Your task to perform on an android device: In the Urban Outfitters app, I'd like to read customer reviews before making an informed judgment on the Nike Packable Belted Cargo Short quality.
Image 0: 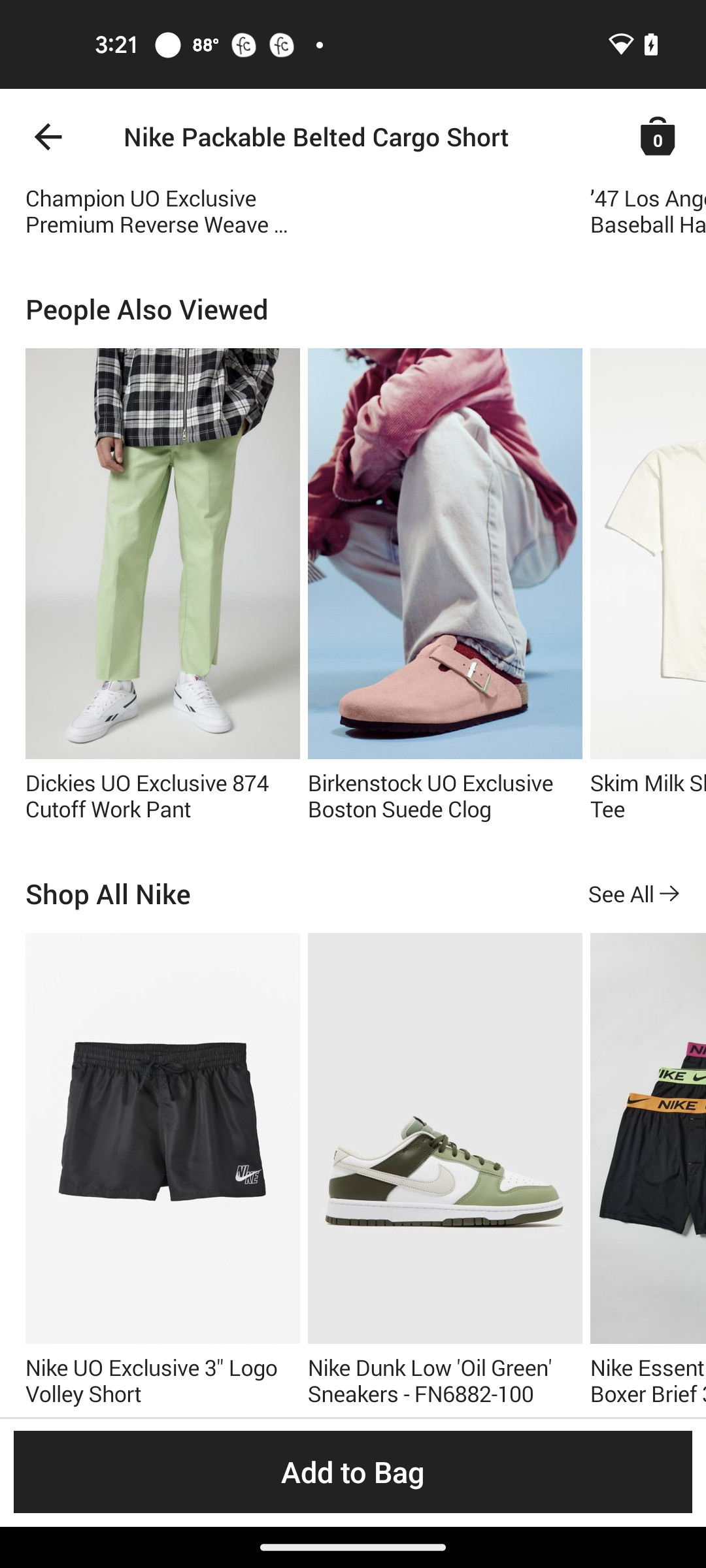
Swipe down to view the reviews
Step 0: scroll up
Image 1: 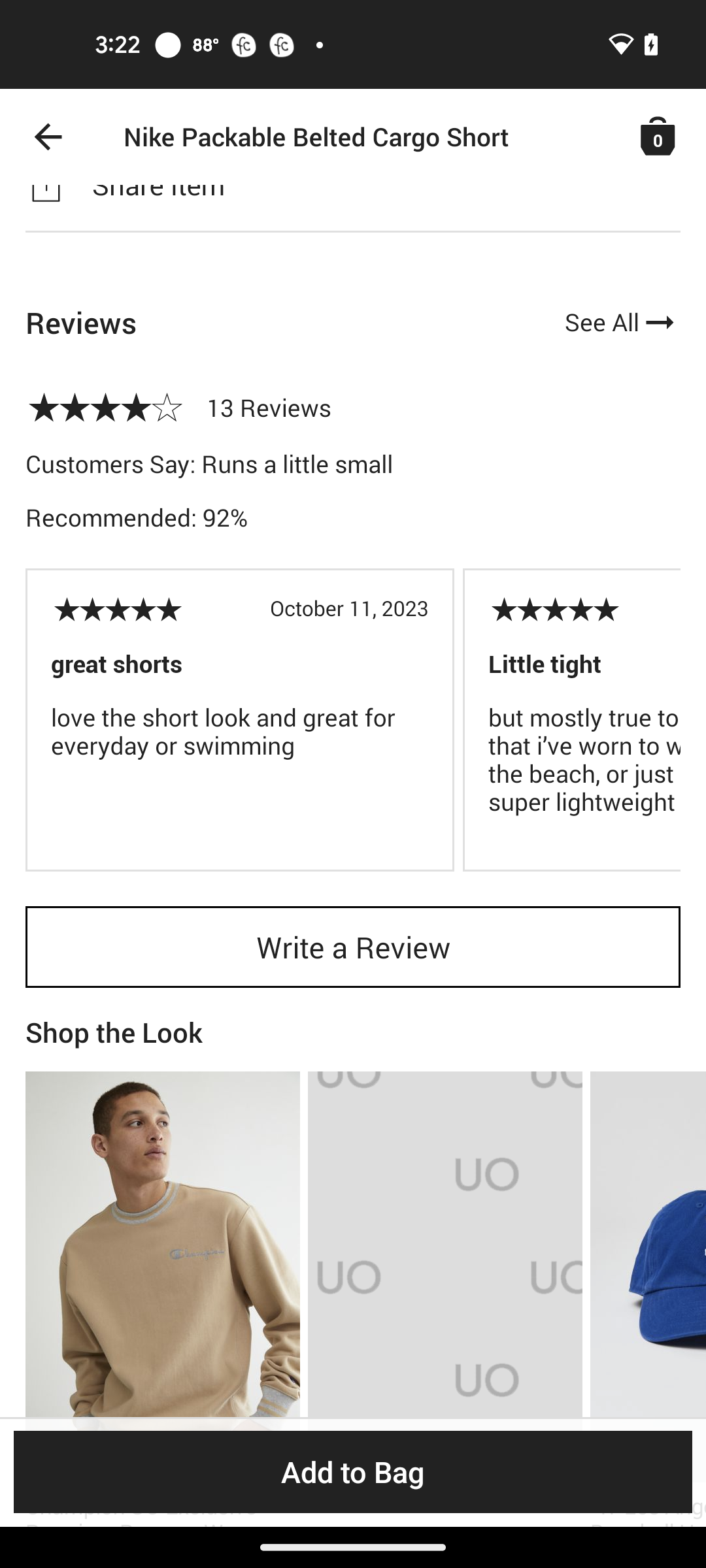
Click on the See All option
Step 1: click (622, 322)